Your task to perform on an android device: In webcode app go to the setting and click on the syntax highlight button to enable it.
Image 0: 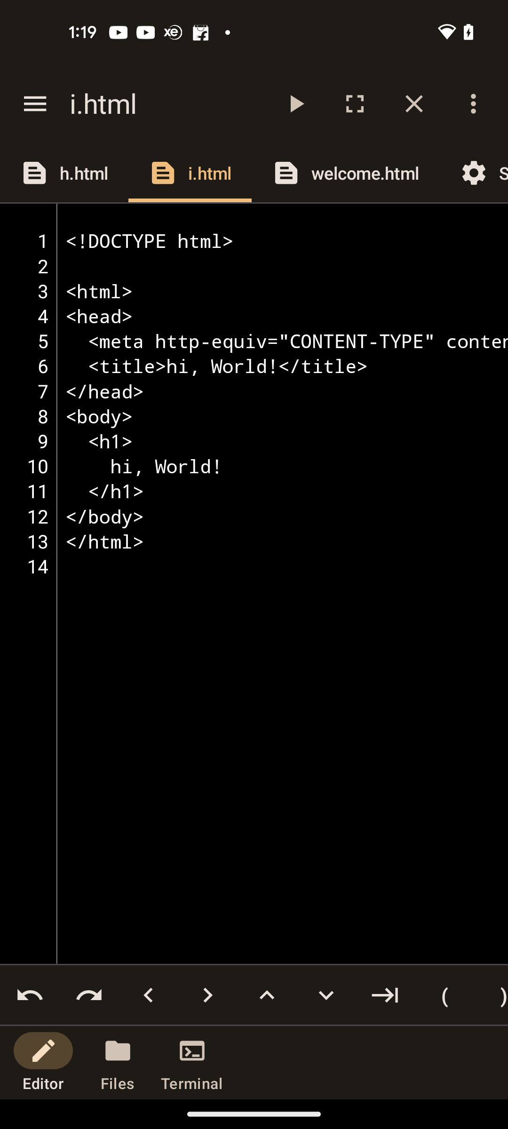
click on the settings tab.
Step 0: click (480, 175)
Image 1: 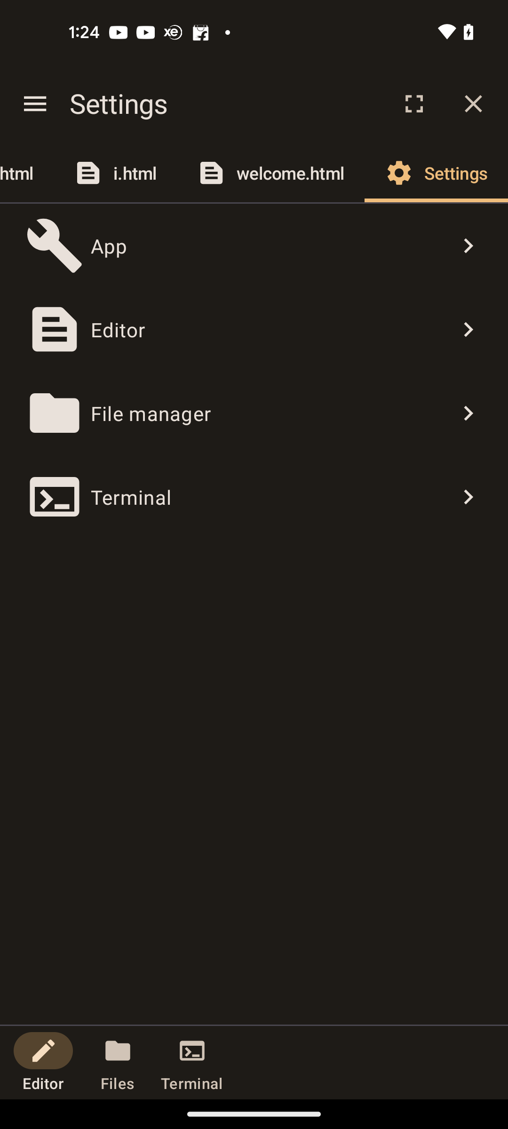
Click on the editor button
Step 1: click (456, 337)
Image 2: 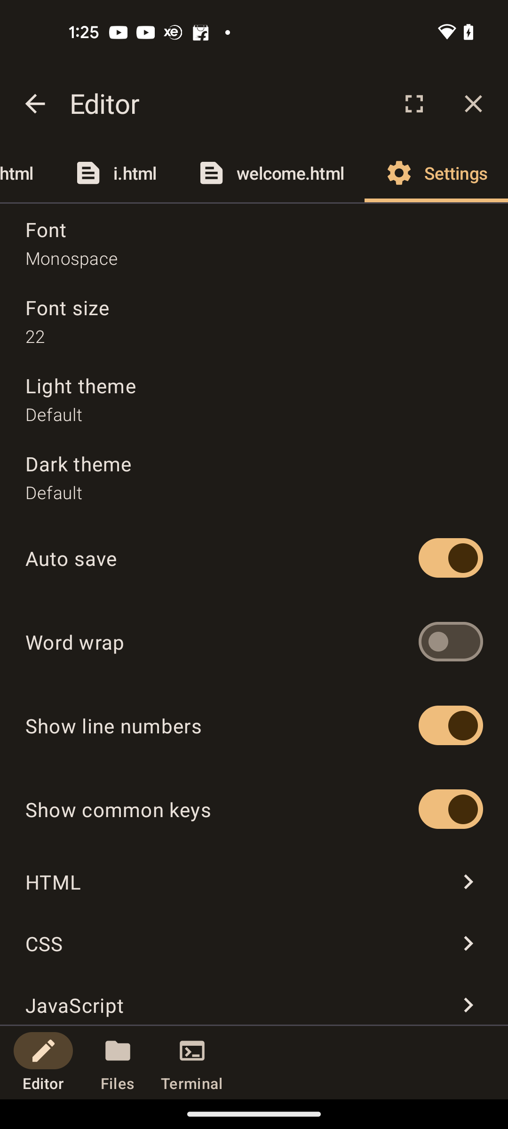
Click on the html button.
Step 2: click (463, 884)
Image 3: 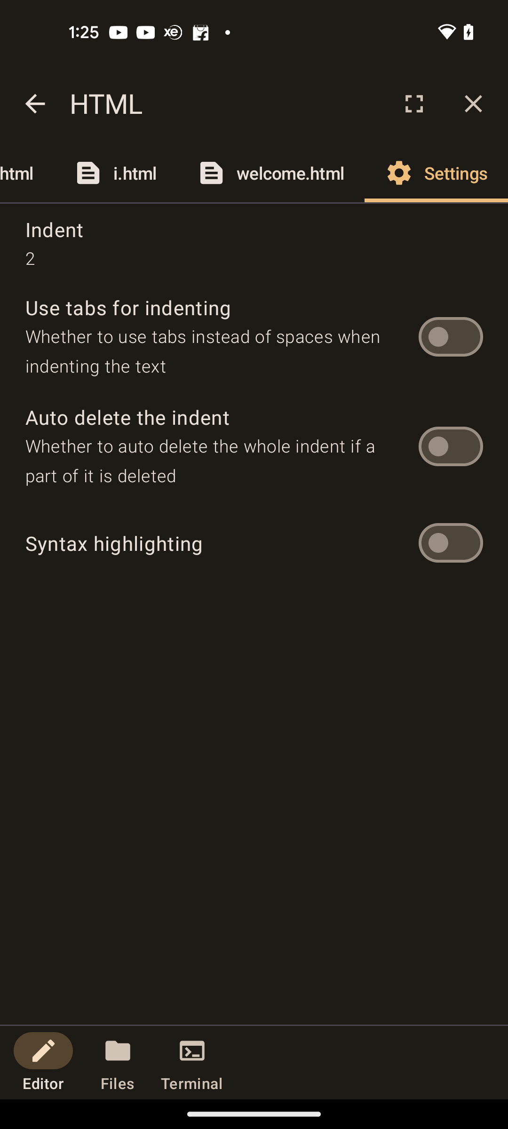
Click on the toggle button of syntax highlighting to enable it.
Step 3: click (460, 548)